Your task to perform on an android device: Move the Jotform mail to the junk folder.
Image 0: 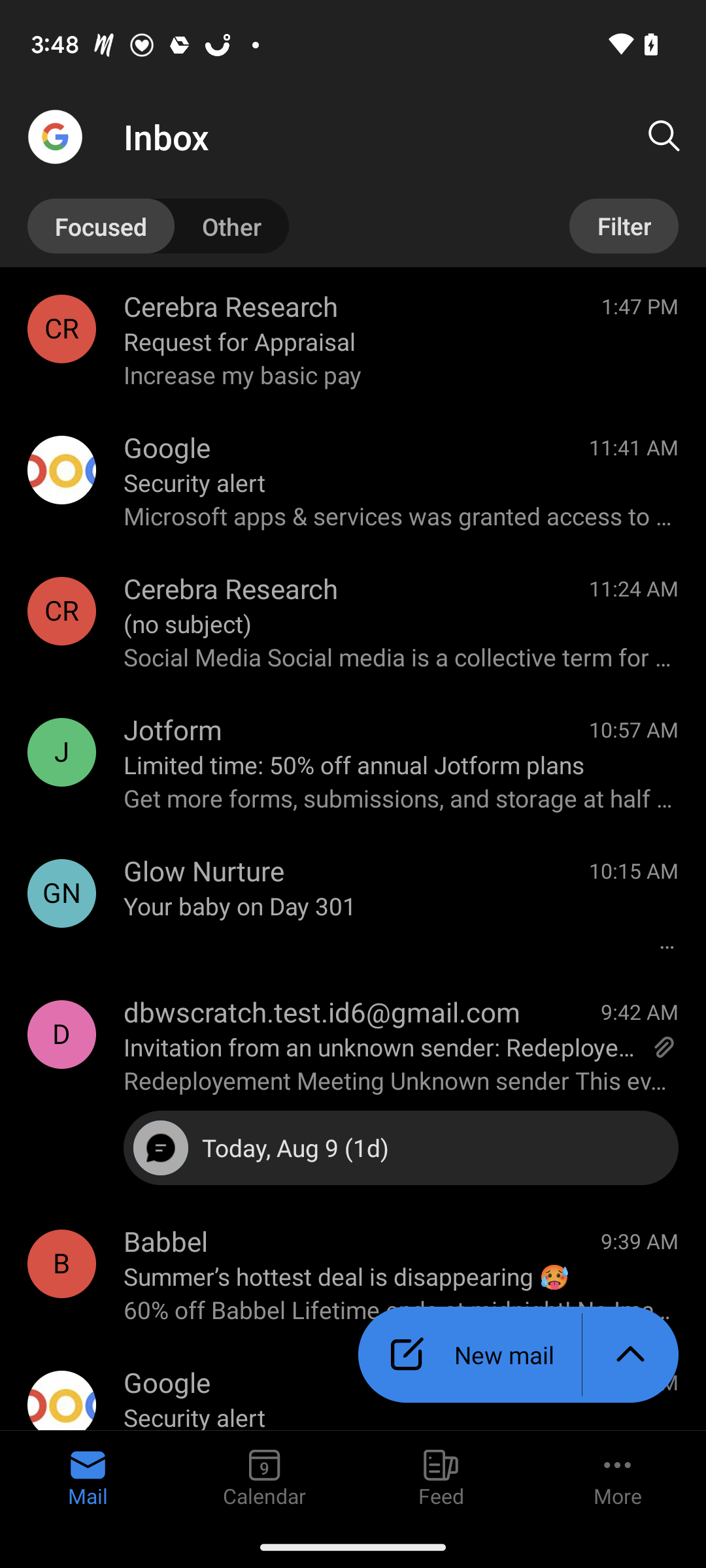
click on the jotform profile.
Step 0: click (61, 752)
Image 1: 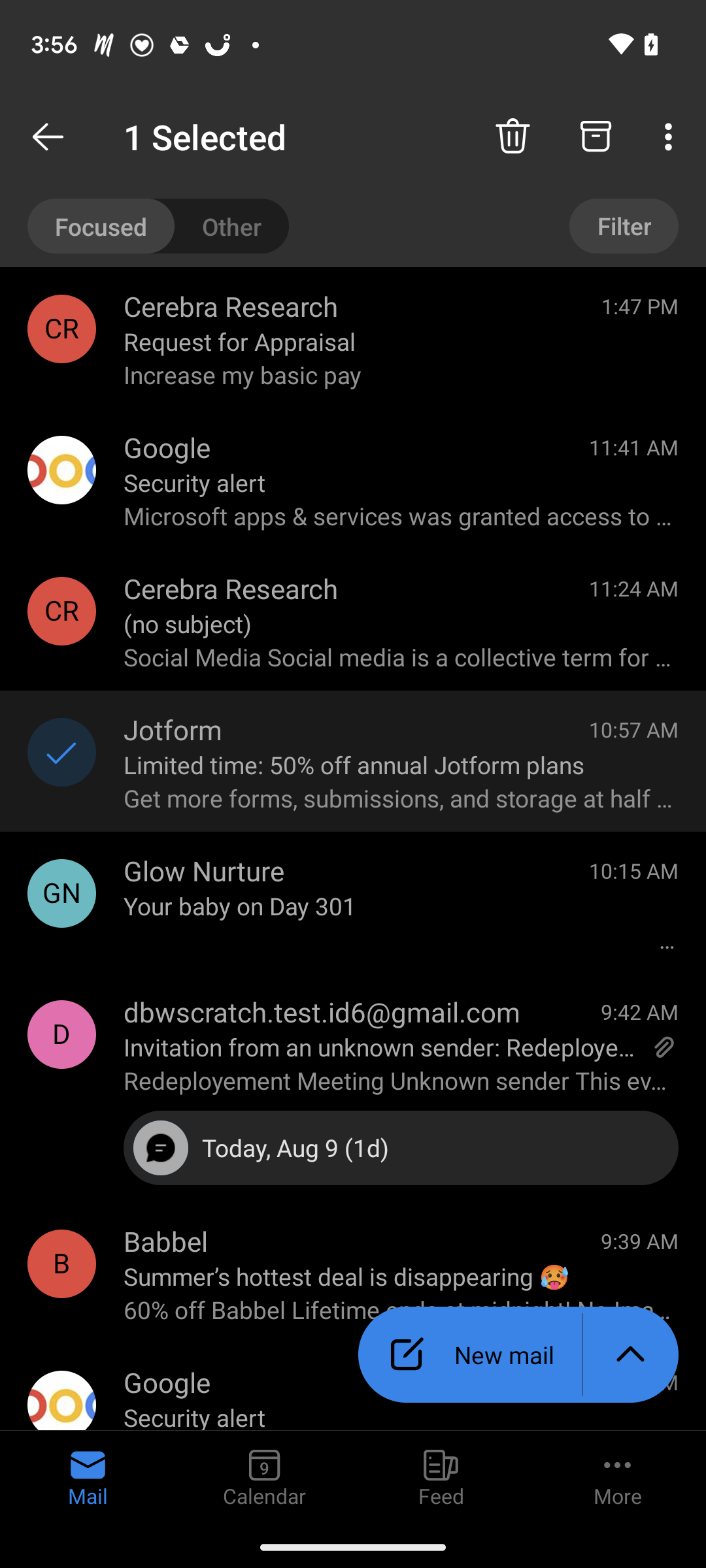
Click on the three dots in the top-right corner of the screen.
Step 1: click (671, 137)
Image 2: 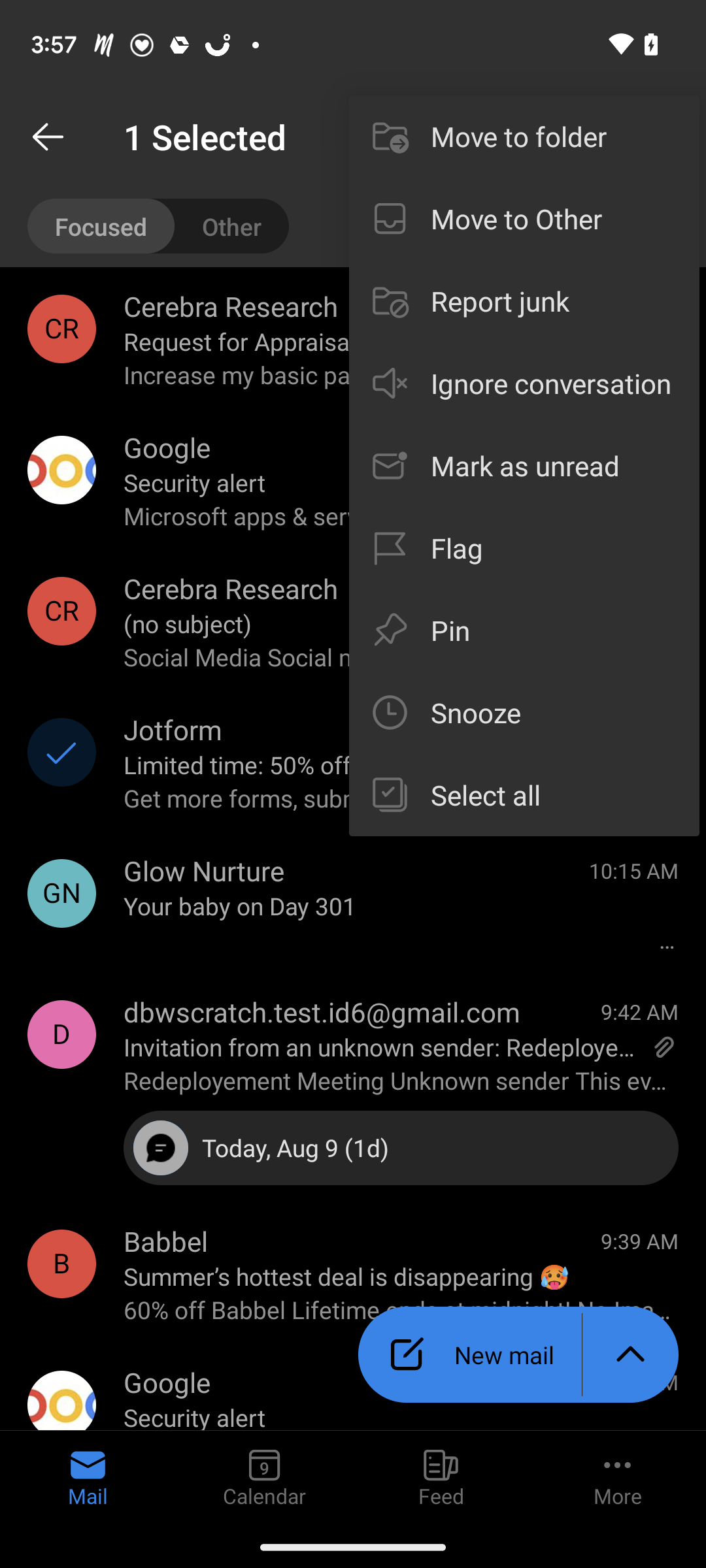
click on the move to folder option.
Step 2: click (551, 136)
Image 3: 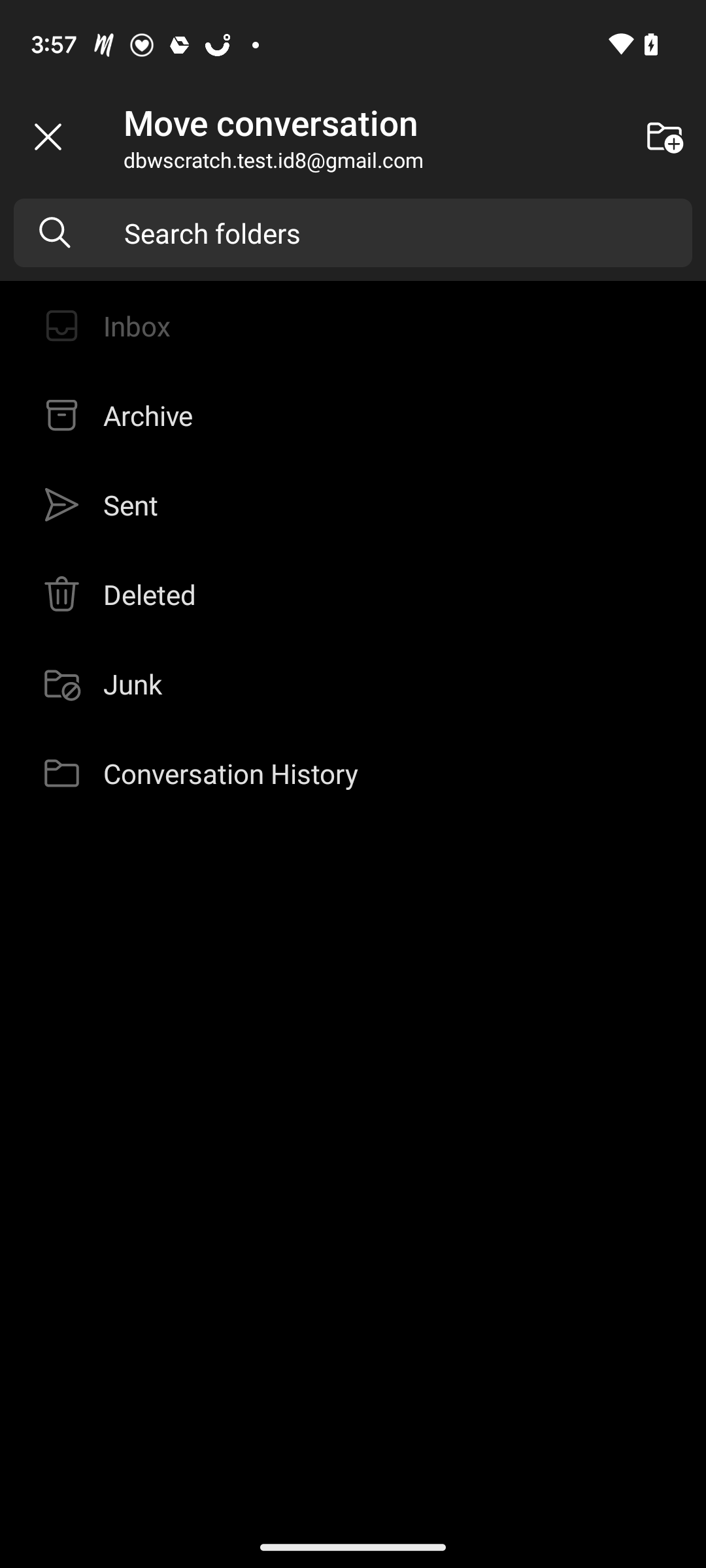
click on the junk option.
Step 3: click (372, 683)